Your task to perform on an android device: I want to read the DIY tool kit file, so use the Google Drive app to view the DIY tool kit file.
Image 0: 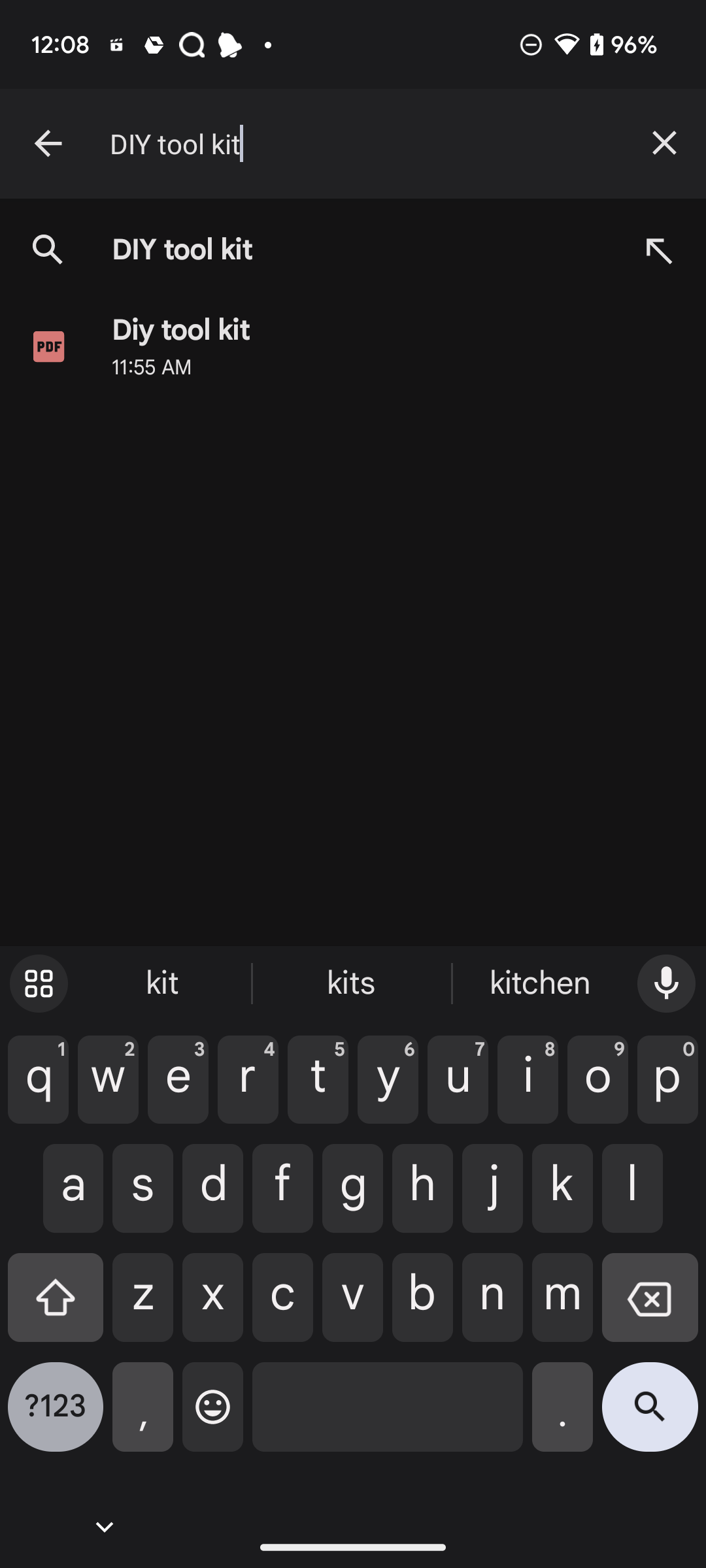
Click on the Diy tool kit file
Step 0: click (180, 330)